Your task to perform on an android device: Add to cart realme narzo N53
Image 0: 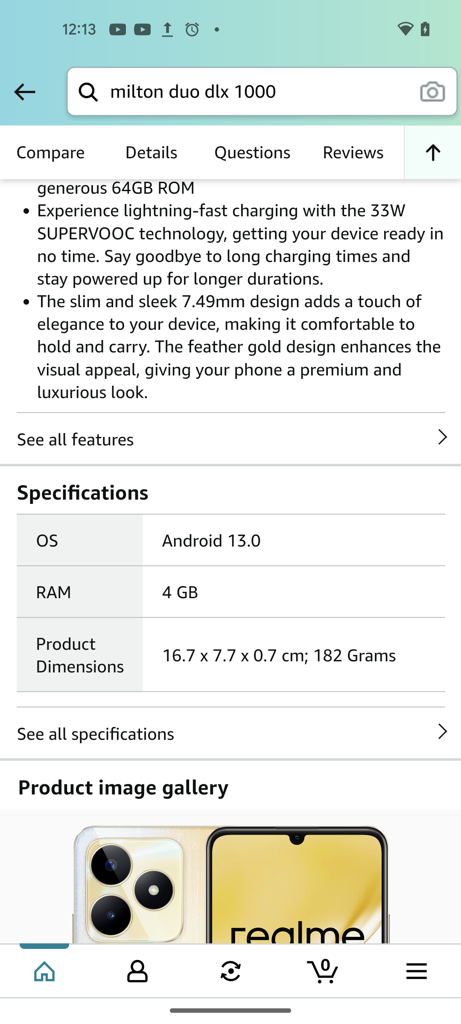
swipe down to view the Add to cart option 
Step 0: scroll up
Image 1: 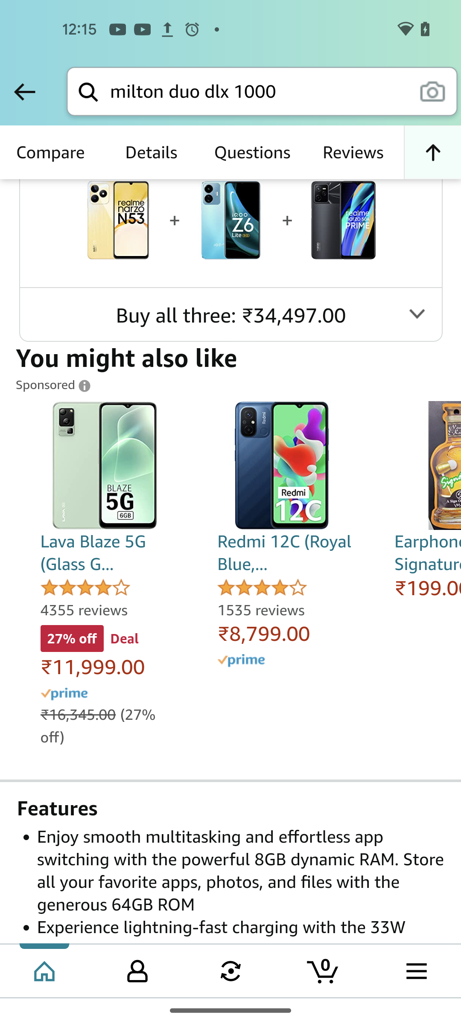
swipe down to view the Add to cart option 
Step 1: scroll up
Image 2: 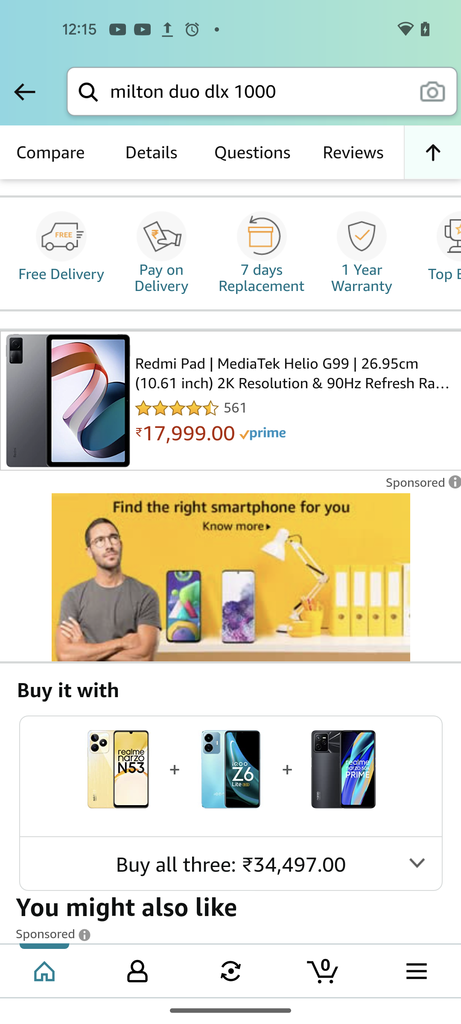
swipe down to view the Add to cart option 
Step 2: scroll up
Image 3: 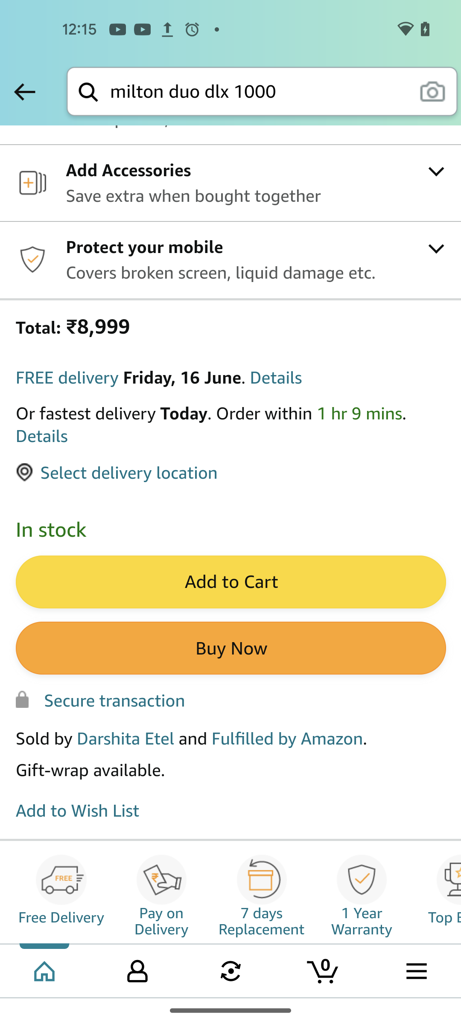
click on the Add to cart  button
Step 3: click (230, 582)
Image 4: 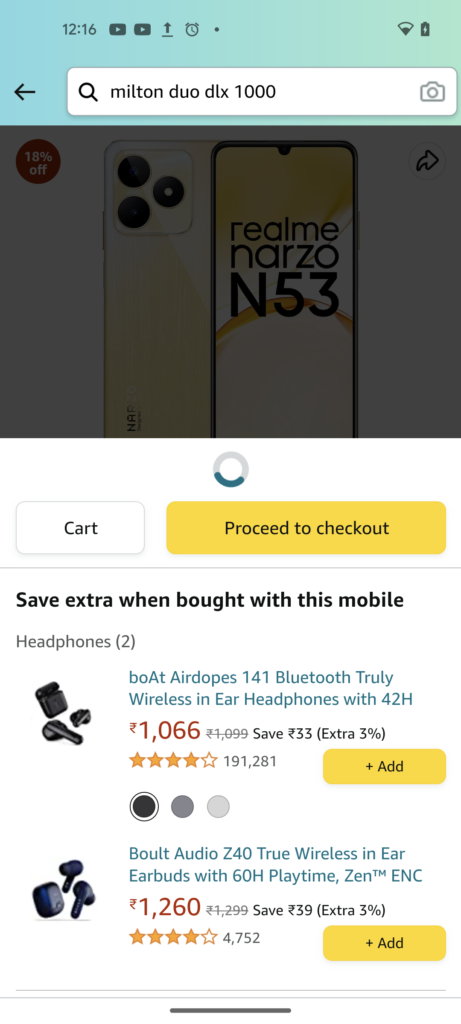
click on the Add to cart  button
Step 4: wait